Your task to perform on an android device: I want to read about travelers on the MakeMyTrip app travelling internationally including wildlife in their trip.
Image 0: 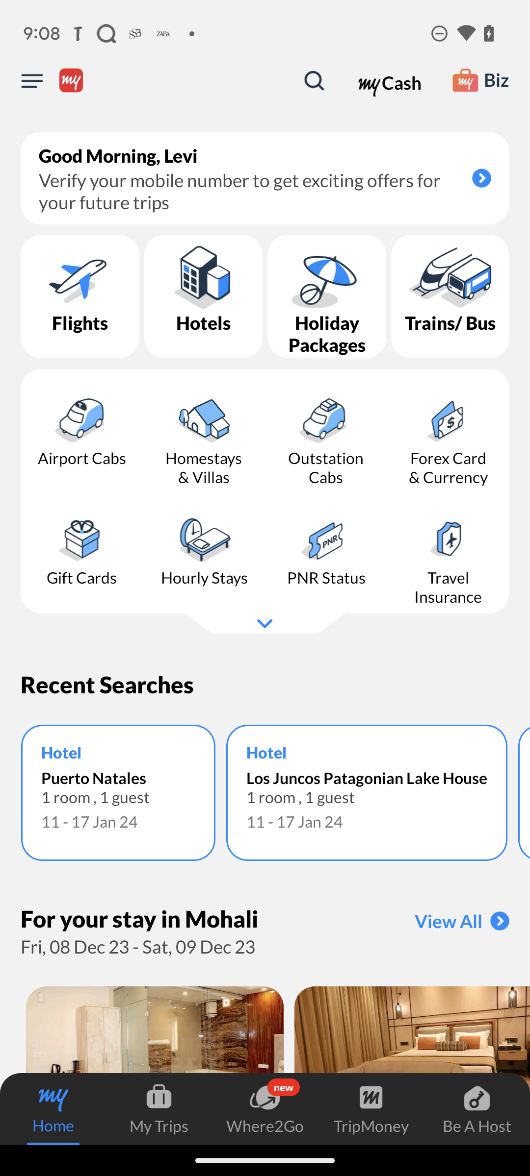
Click on the where to go option.
Step 0: click (265, 1109)
Image 1: 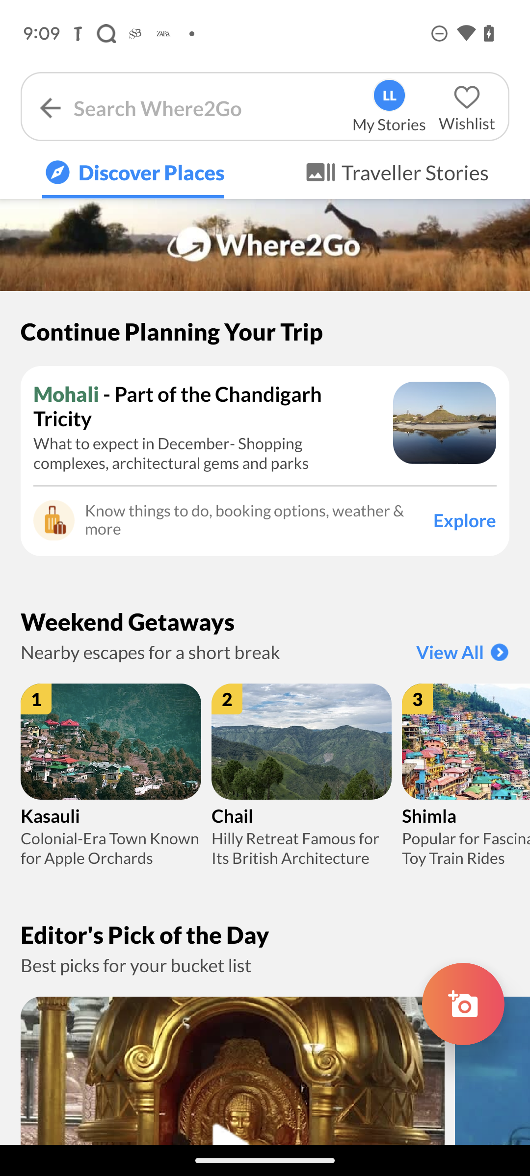
Click on the Traveller Stories option.
Step 1: click (415, 172)
Image 2: 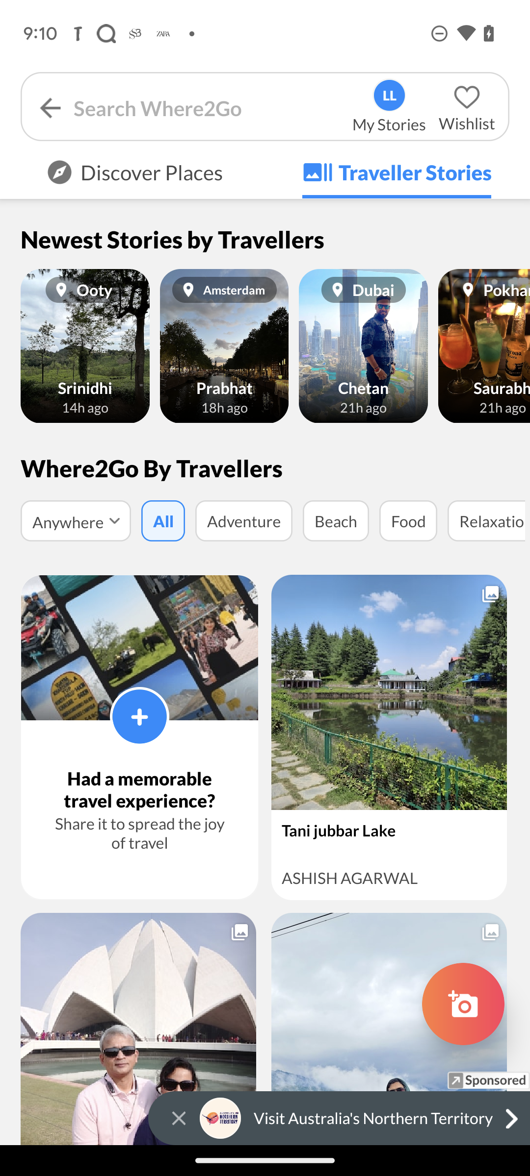
Click on the Anywhere option.
Step 2: click (68, 521)
Image 3: 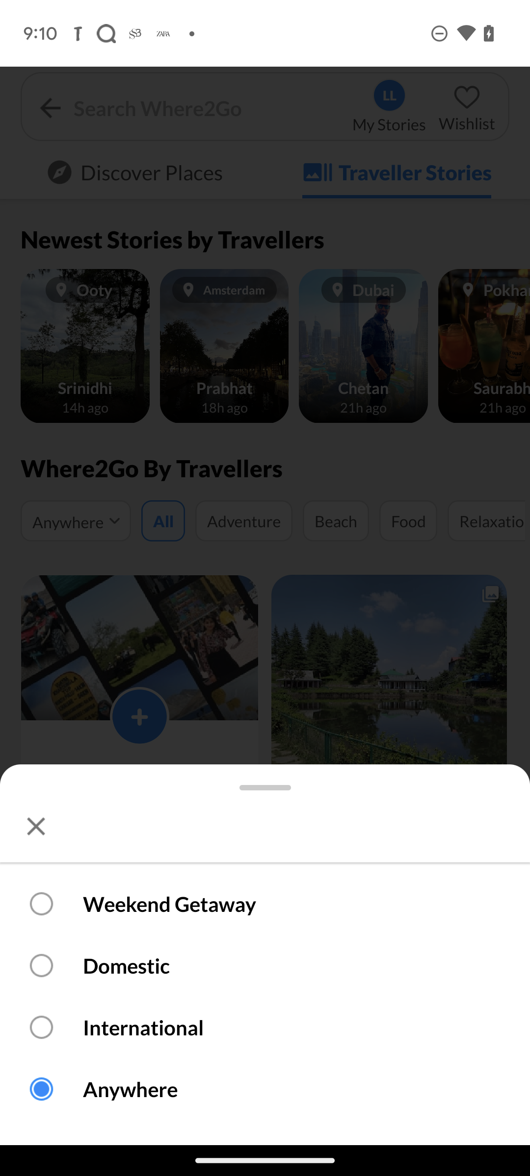
Click on International option.
Step 3: click (143, 1028)
Image 4: 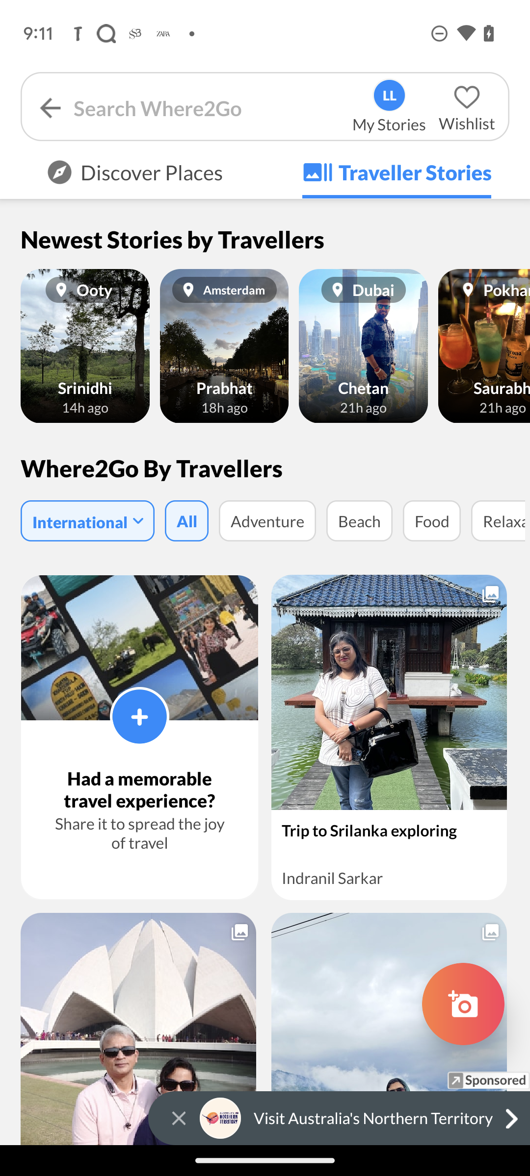
Swipe left on the travelling type option.
Step 4: scroll right
Image 5: 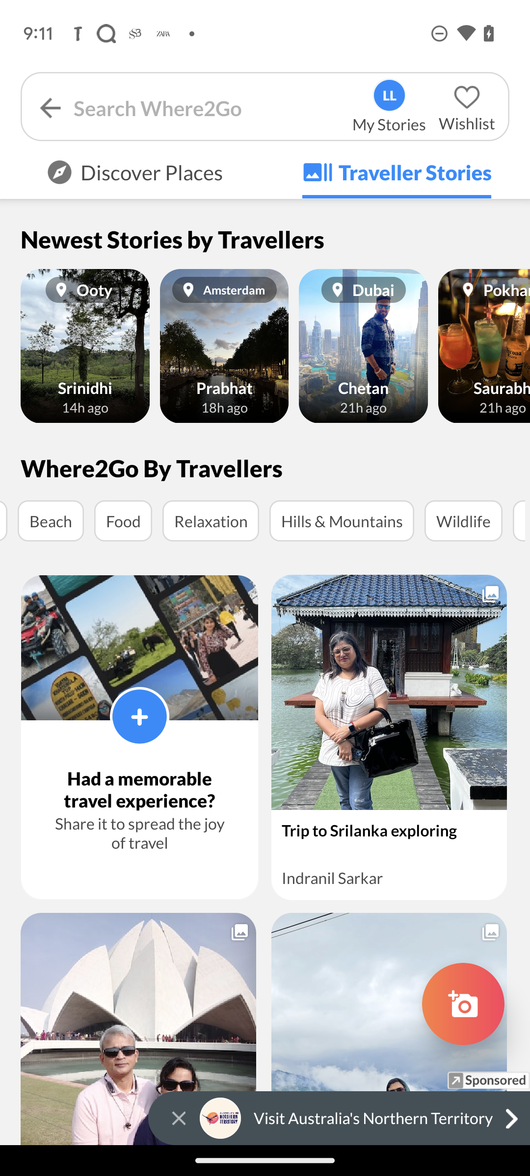
Click on the wildlife option.
Step 5: click (463, 520)
Image 6: 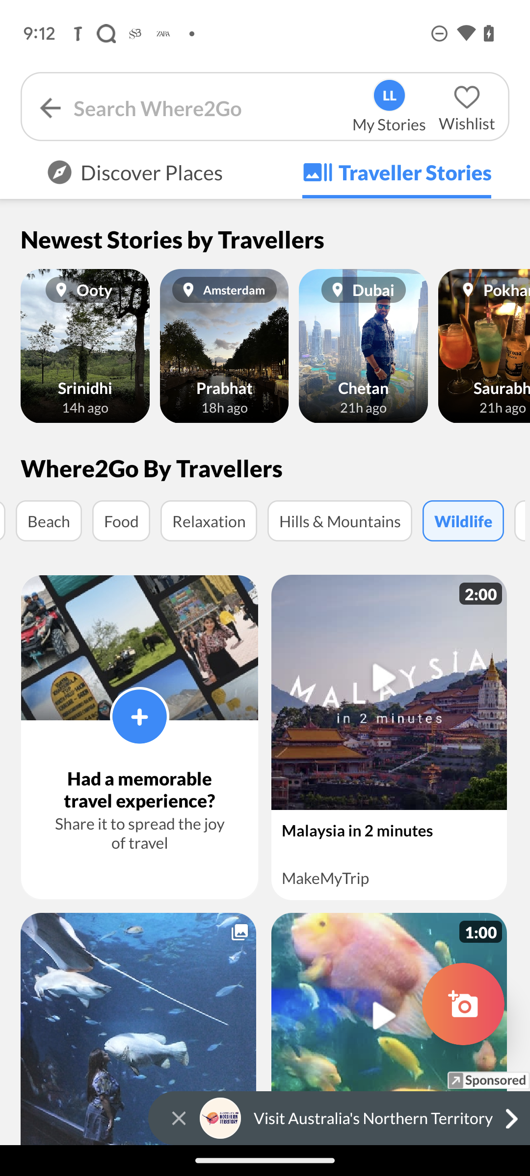
Click on the first article.
Step 6: click (389, 692)
Image 7: 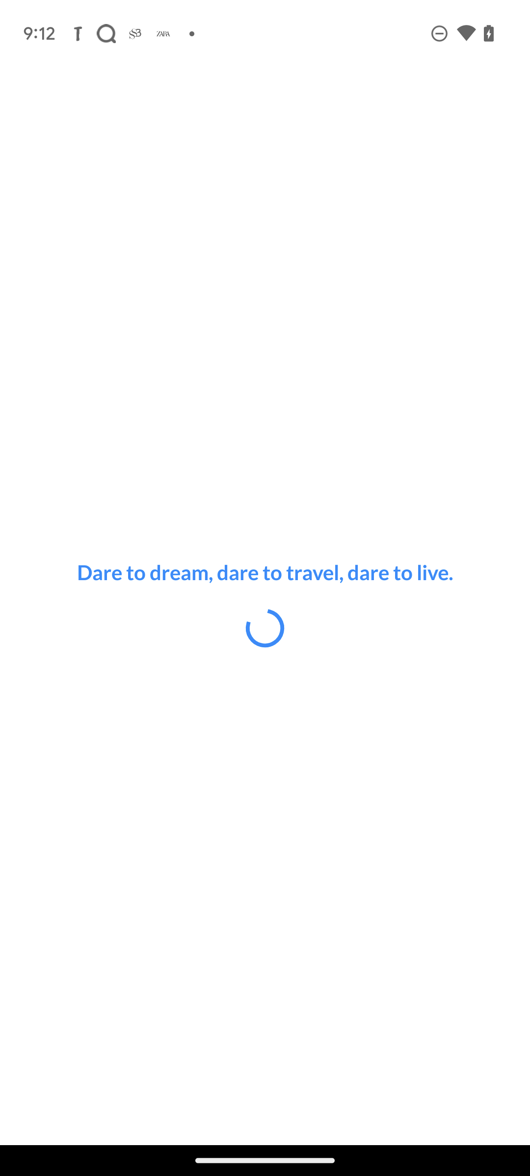
Click on the first article.
Step 7: wait
Image 8: 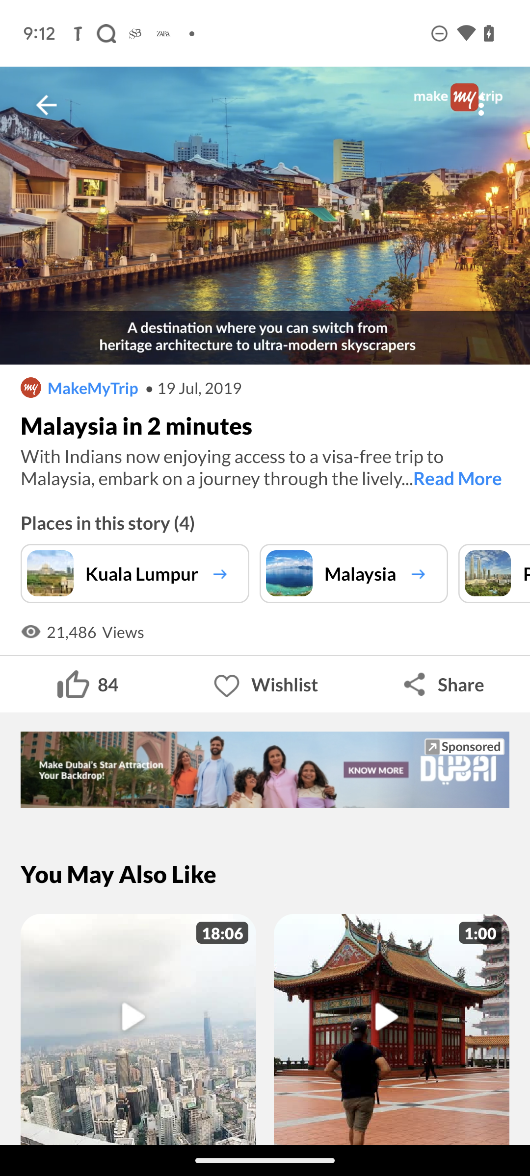
Click on the read more button.
Step 8: click (265, 466)